Your task to perform on an android device: I want to make a Vimeo playlist called Yoga and add the most recent exercise video from the gallery.
Image 0: 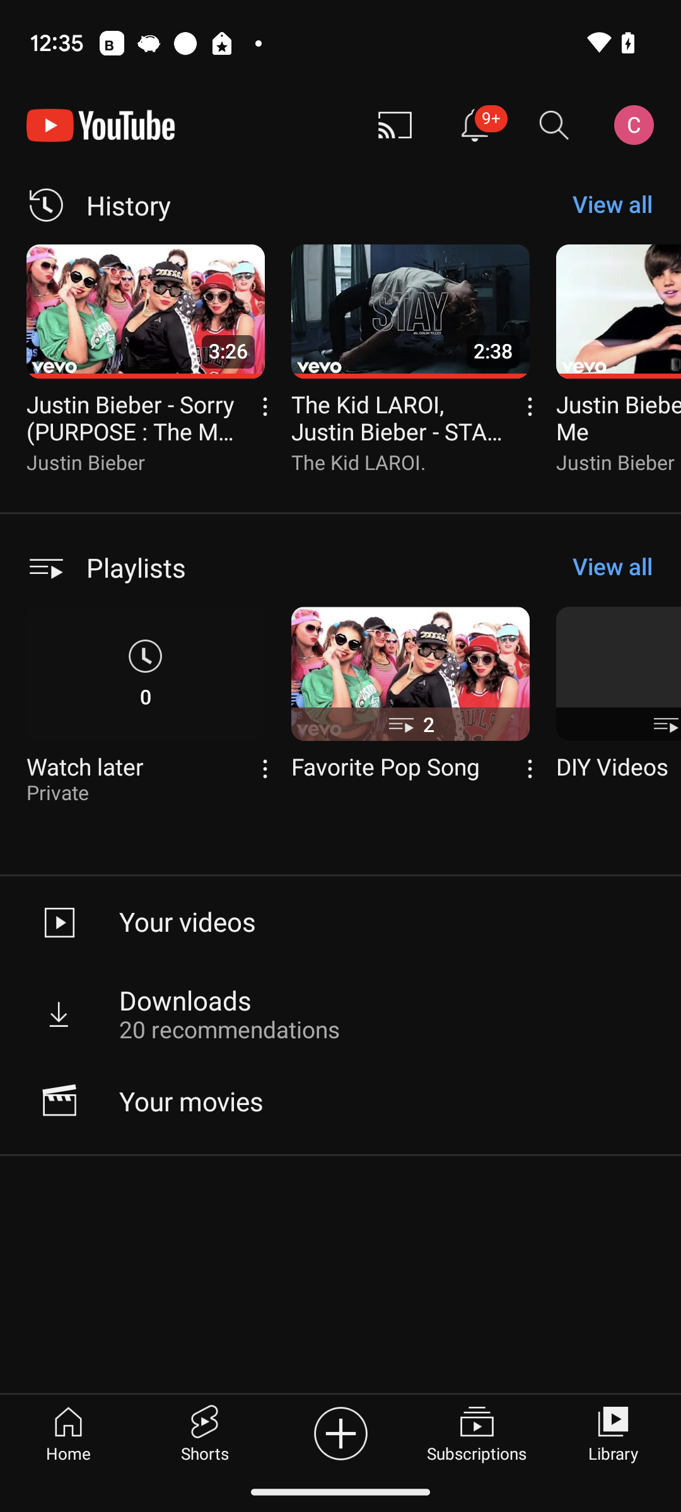
Open the Vimeo app
Step 0: open app "Vimeo"
Image 1: 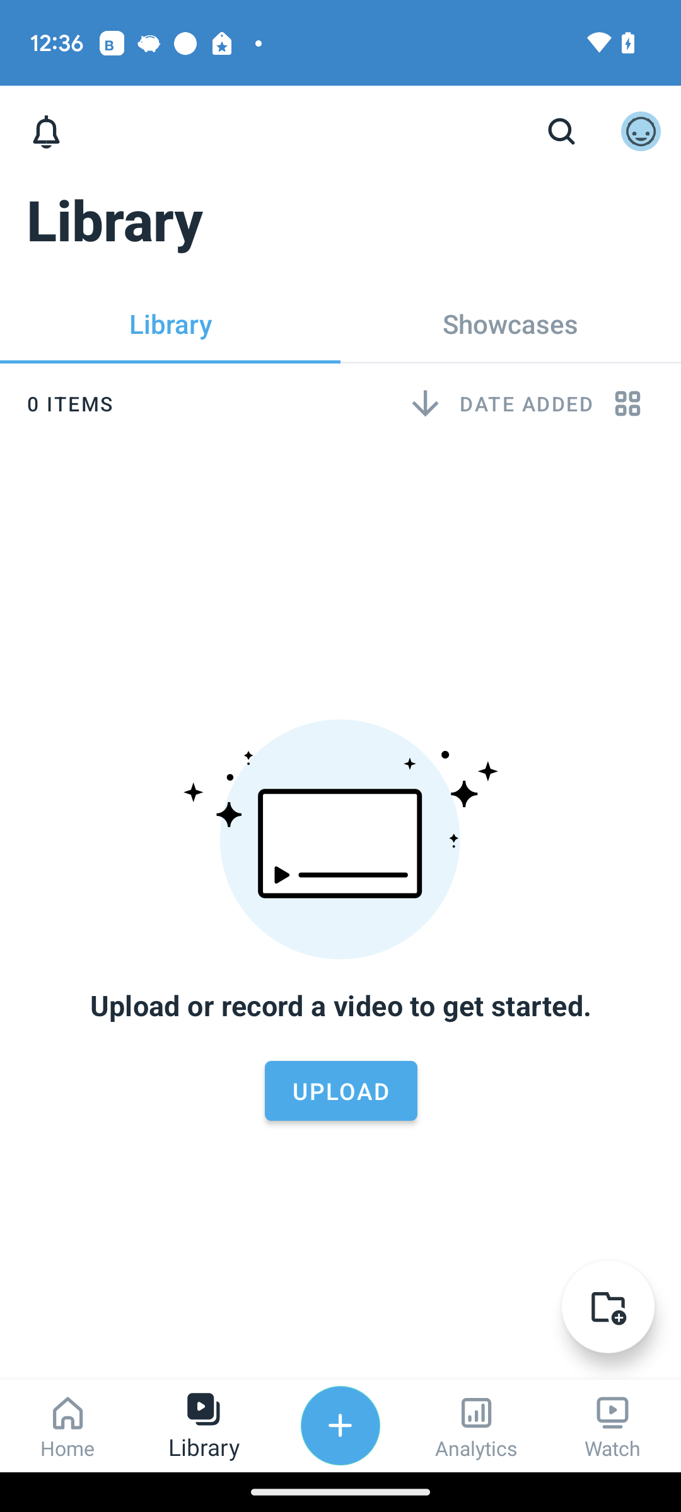
Click on the folder icon on the bottom right of the screen.
Step 1: click (610, 1310)
Image 2: 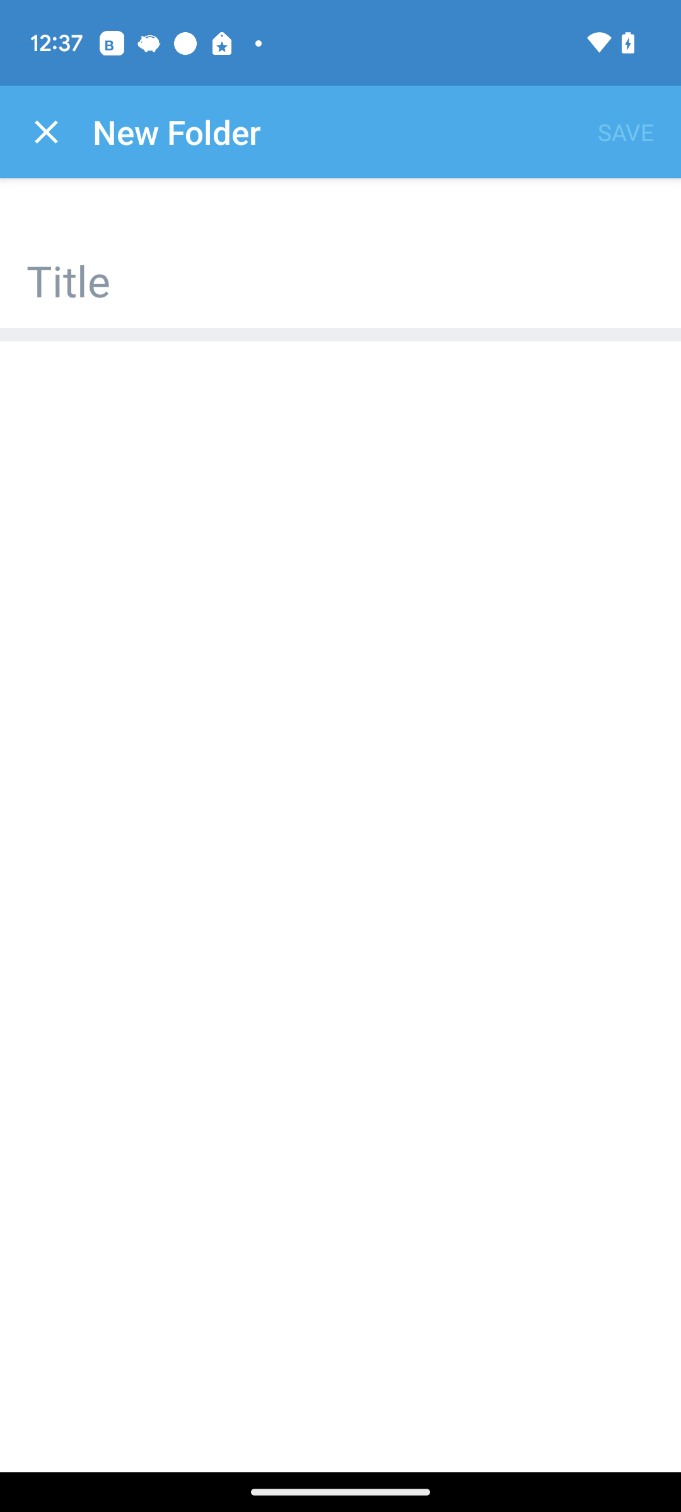
Click on the title text box.
Step 2: click (340, 266)
Image 3: 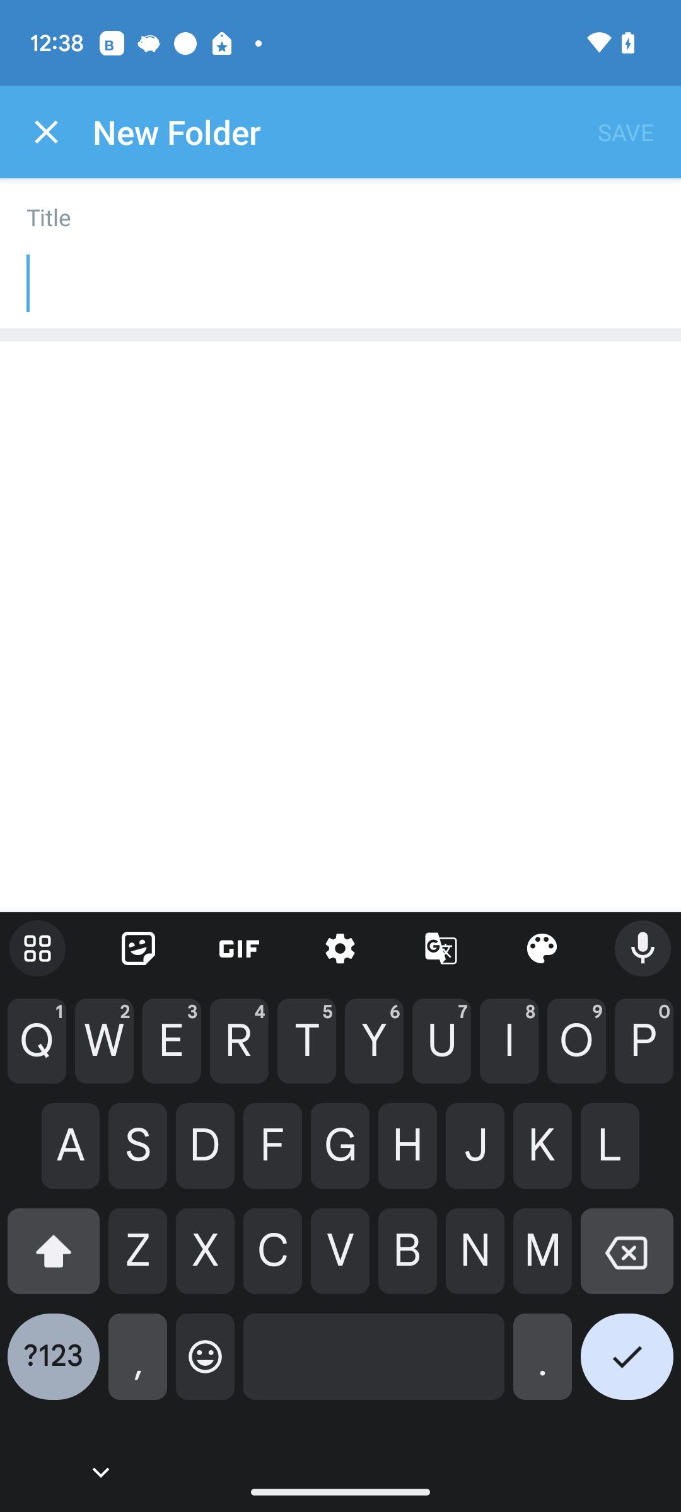
Enter the playlist name as yoga.
Step 3: type "Yoga"
Image 4: 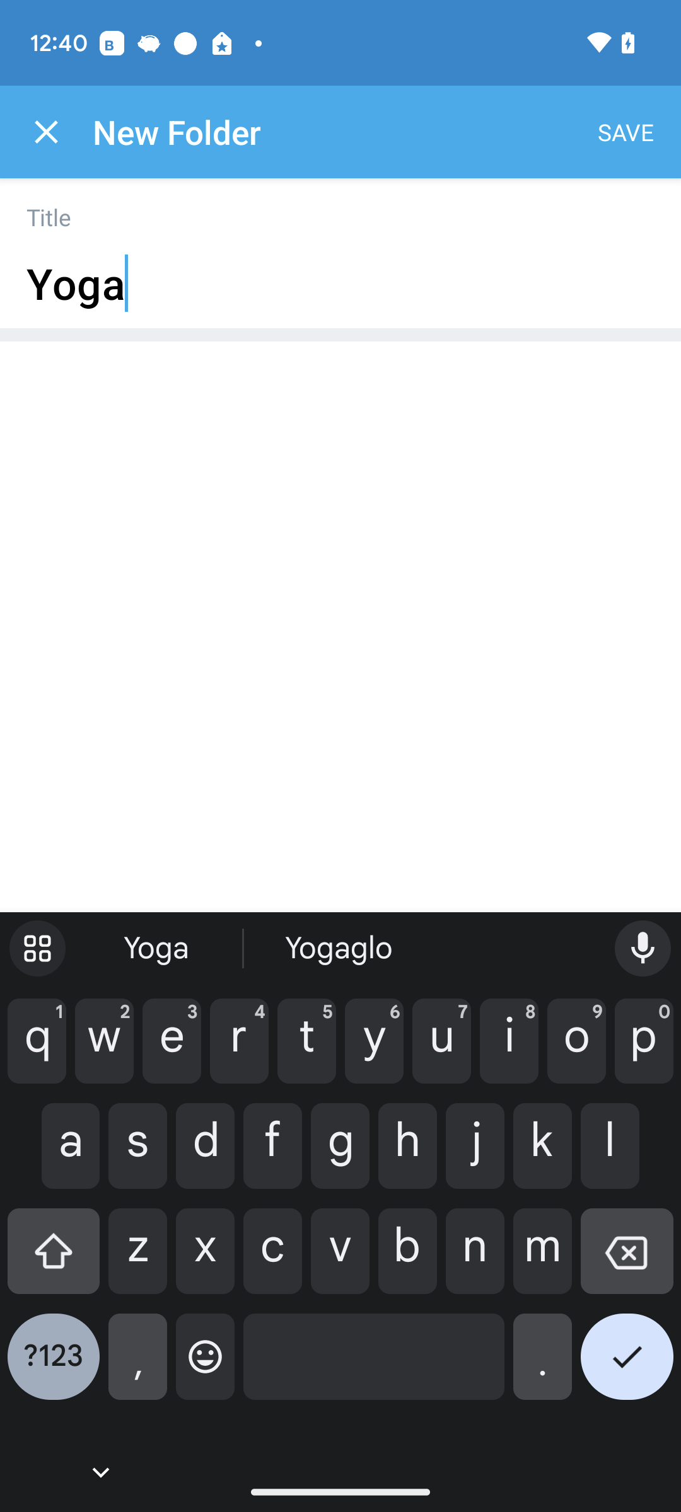
Click on the save button at the top of the right side.
Step 4: click (626, 132)
Image 5: 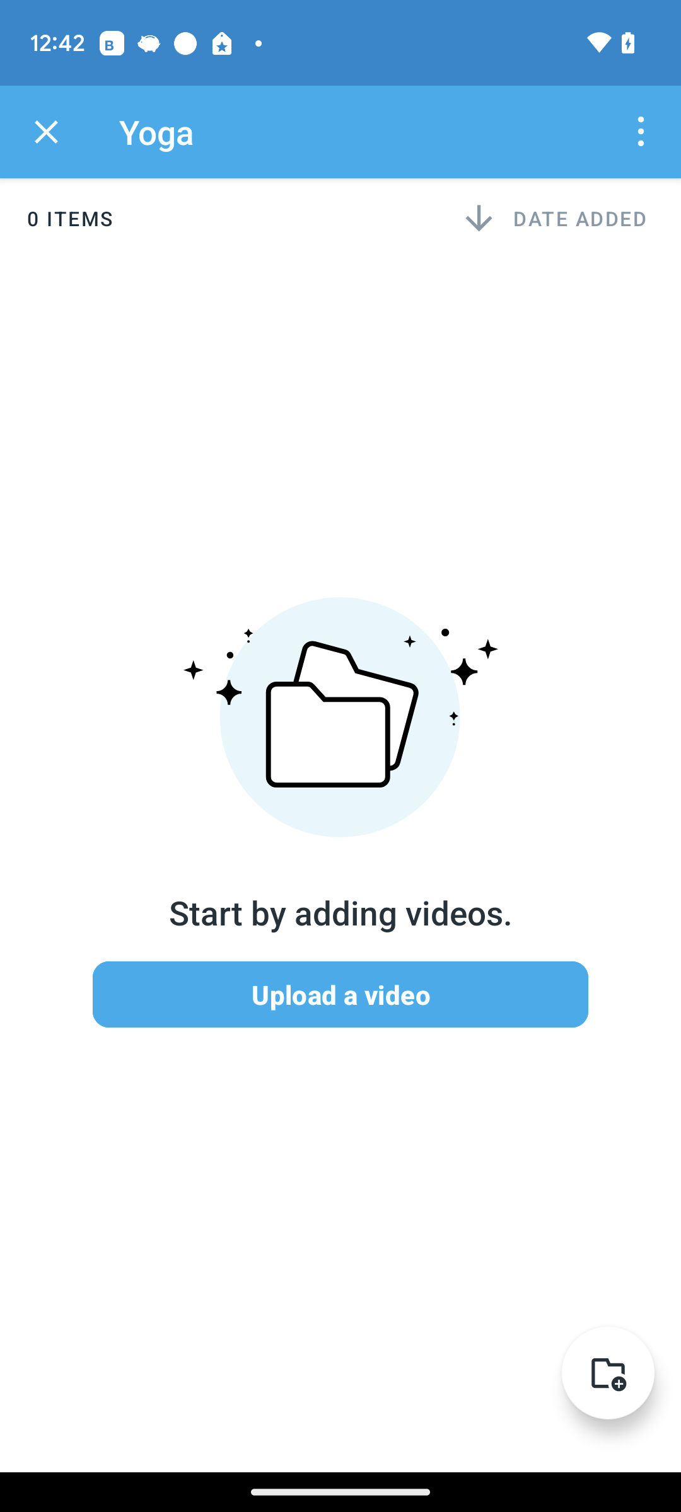
click on the upload video button.
Step 5: click (340, 994)
Image 6: 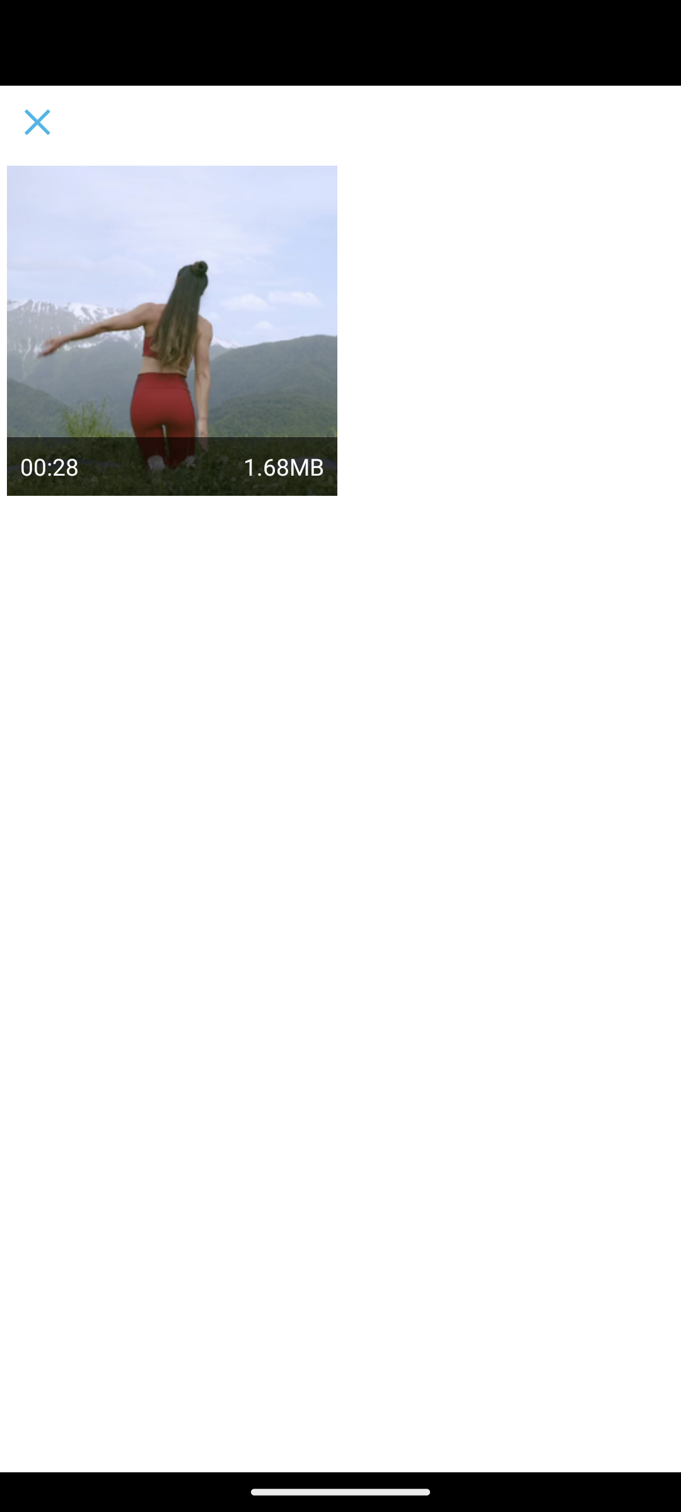
click on the yoga video.
Step 6: click (172, 331)
Image 7: 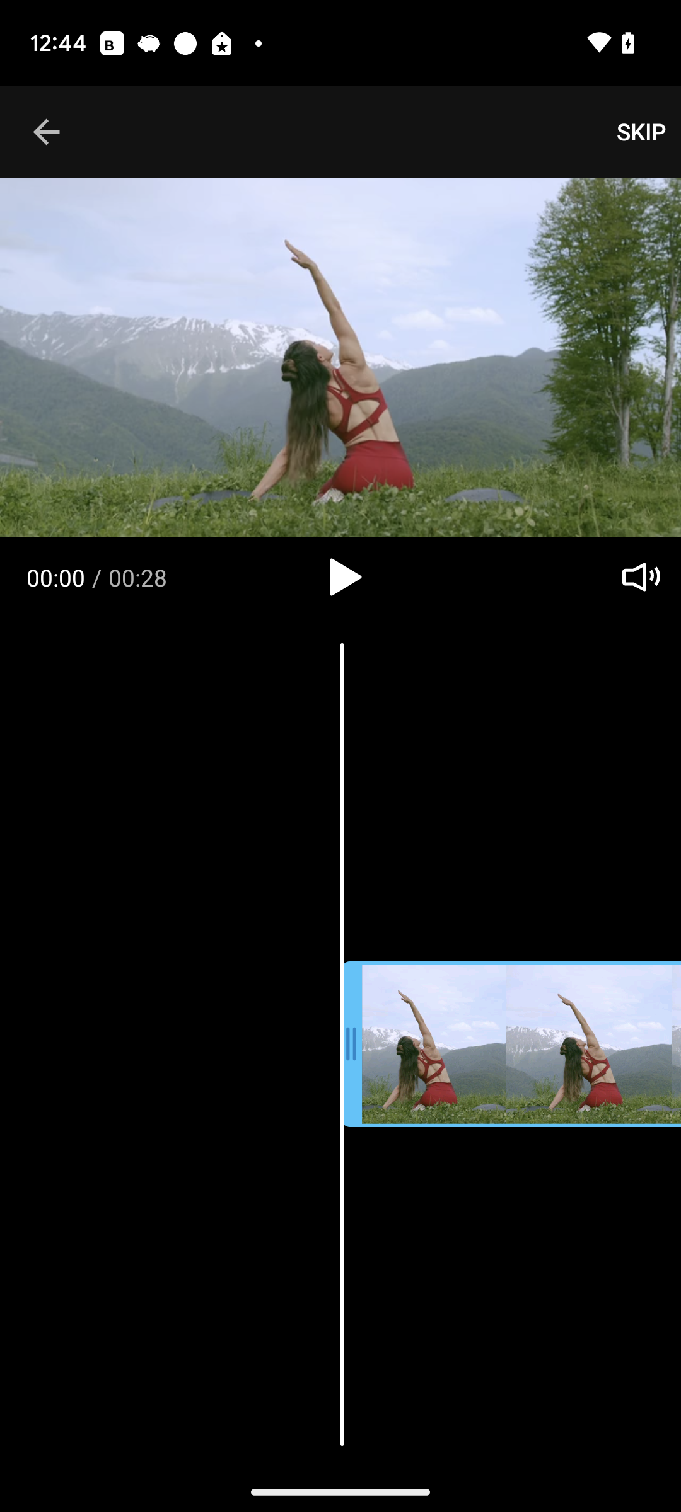
Click on the skip button in the top right corner of the screen.
Step 7: click (641, 132)
Image 8: 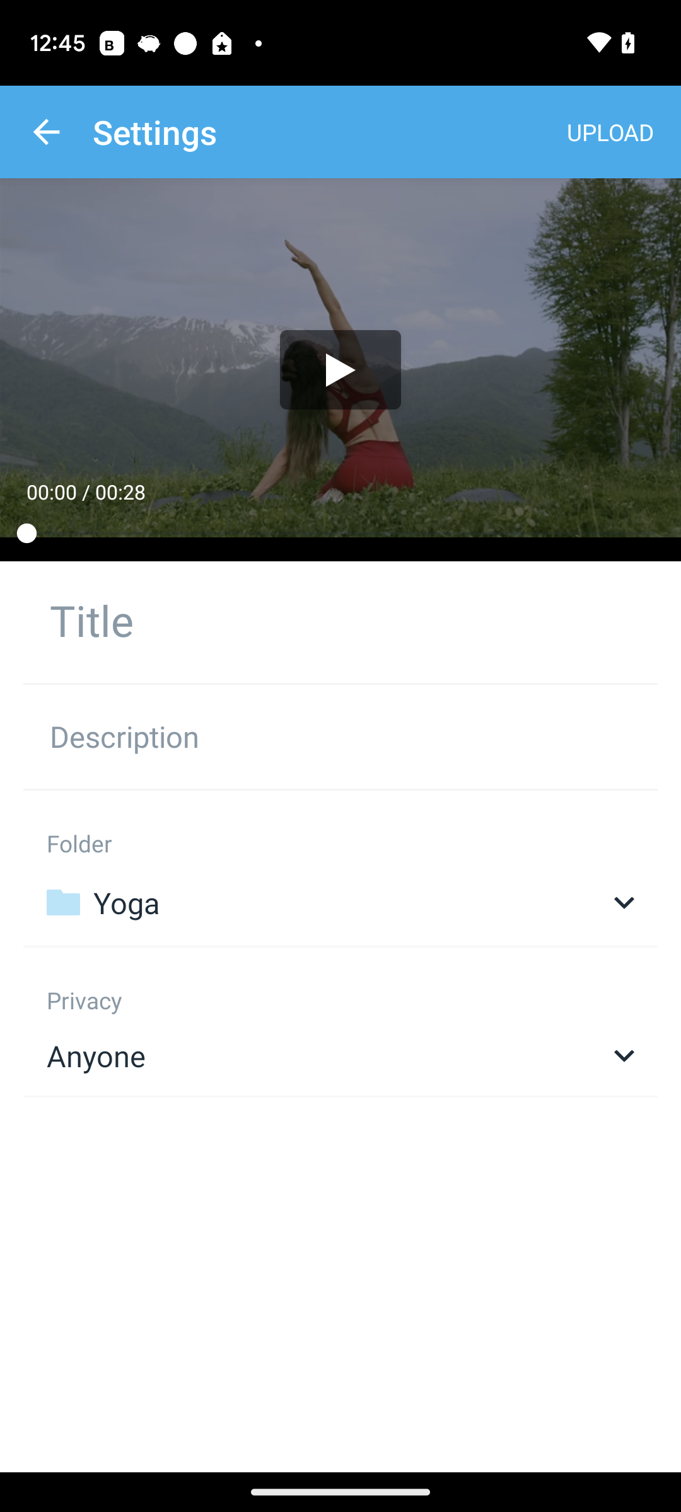
Click on the upload button in the top right corner of the screen.
Step 8: click (610, 132)
Image 9: 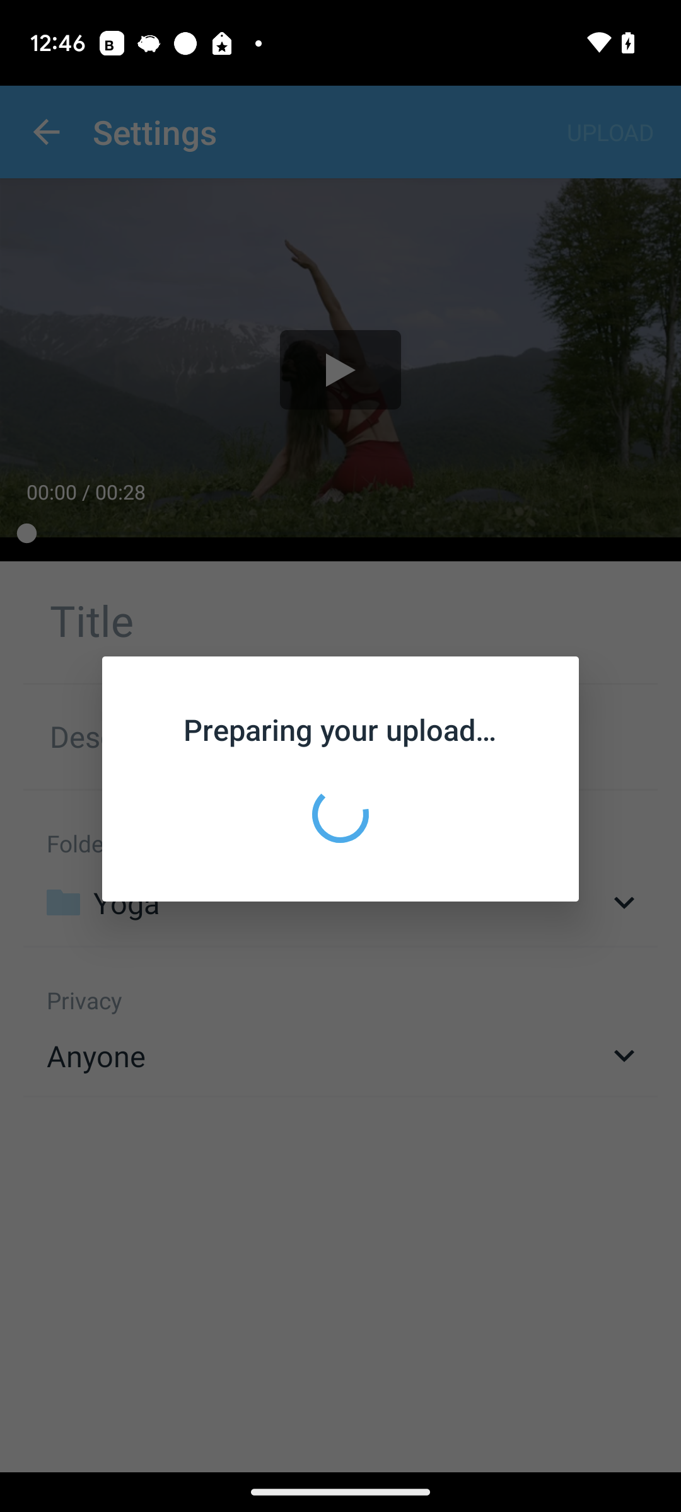
Click on the upload button in the top right corner of the screen.
Step 9: wait
Image 10: 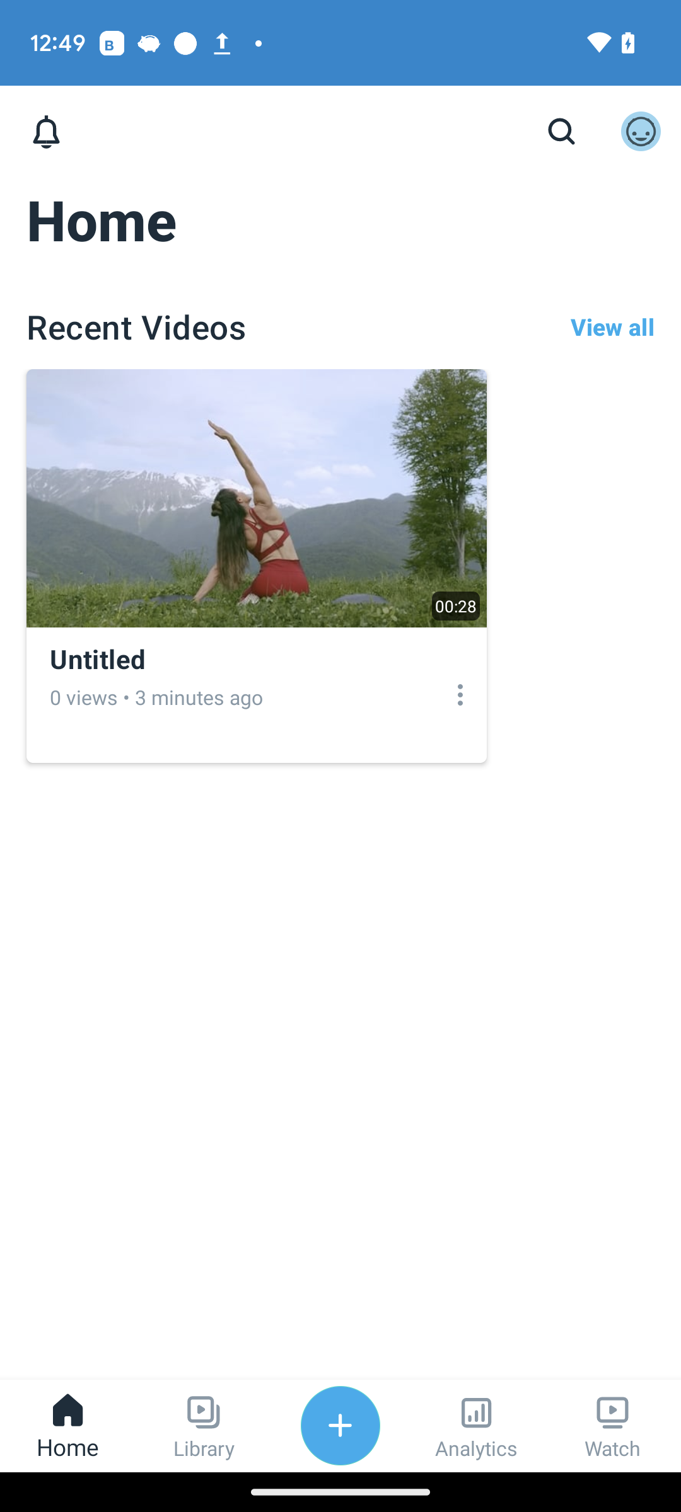
click on the library tab
Step 10: click (204, 1426)